Your task to perform on an android device: I am looking for sports shoes for yoga, so search “Black sports shoes for women" on the Flipkart app.
Image 0: 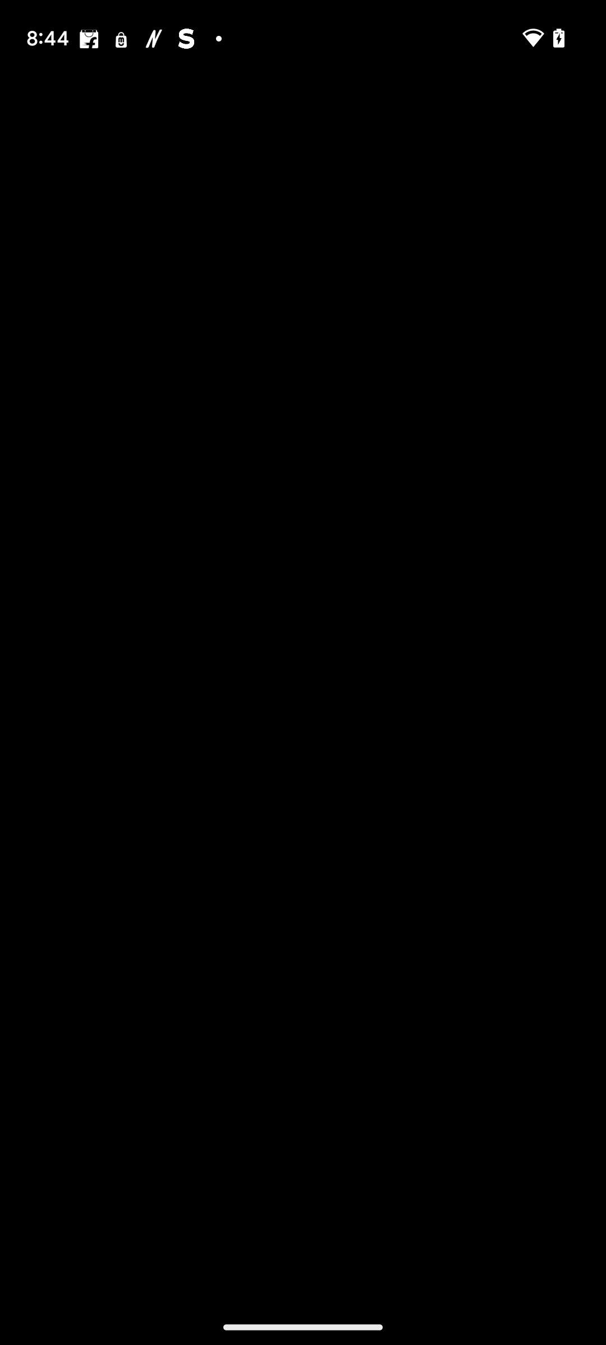
Open the Flipkart app.
Step 0: open app "Flipkart"
Image 1: 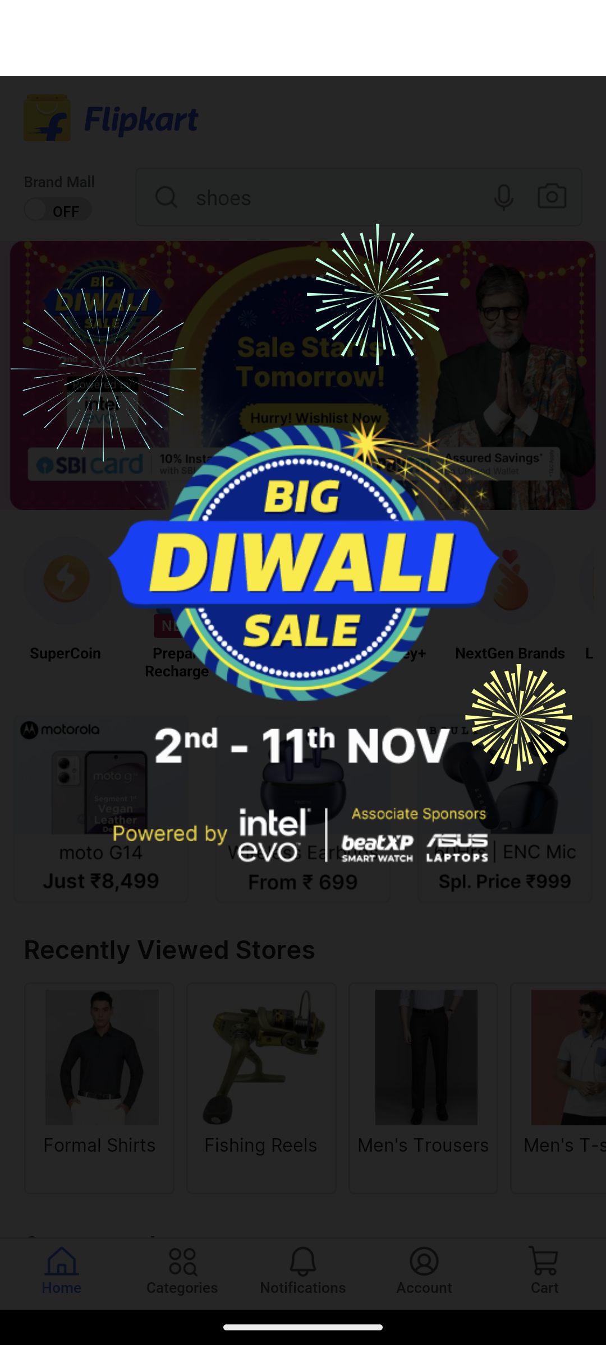
Open the Flipkart app.
Step 1: wait
Image 2: 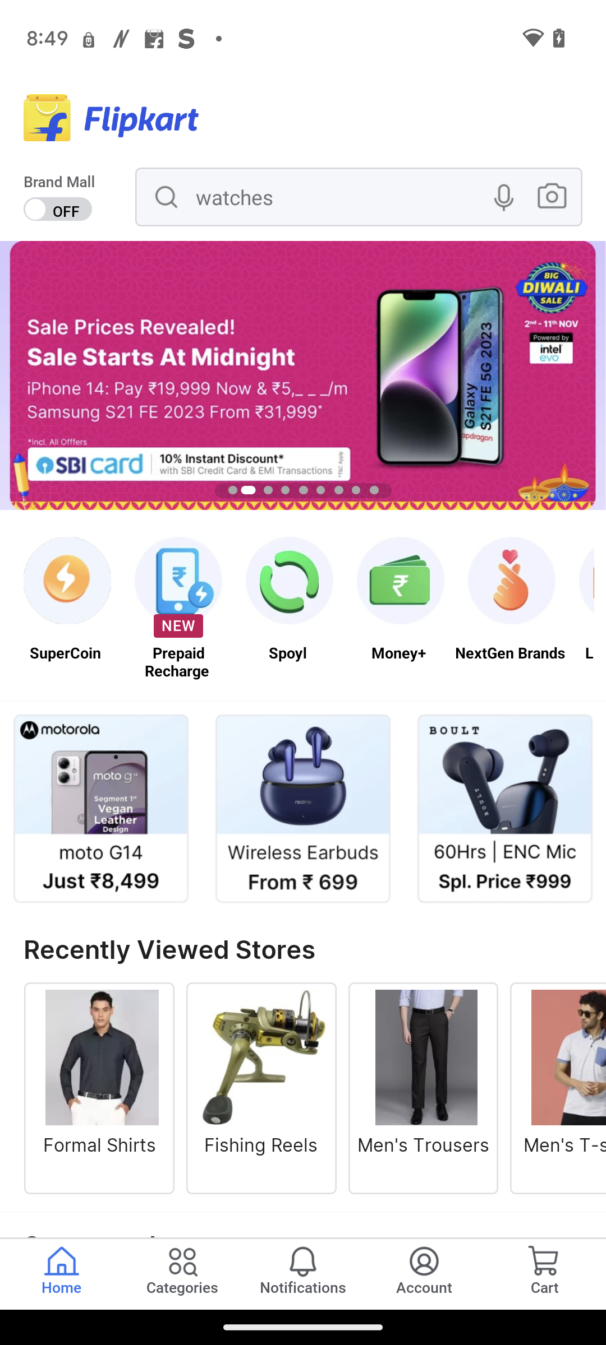
Click on the search box.
Step 2: click (341, 207)
Image 3: 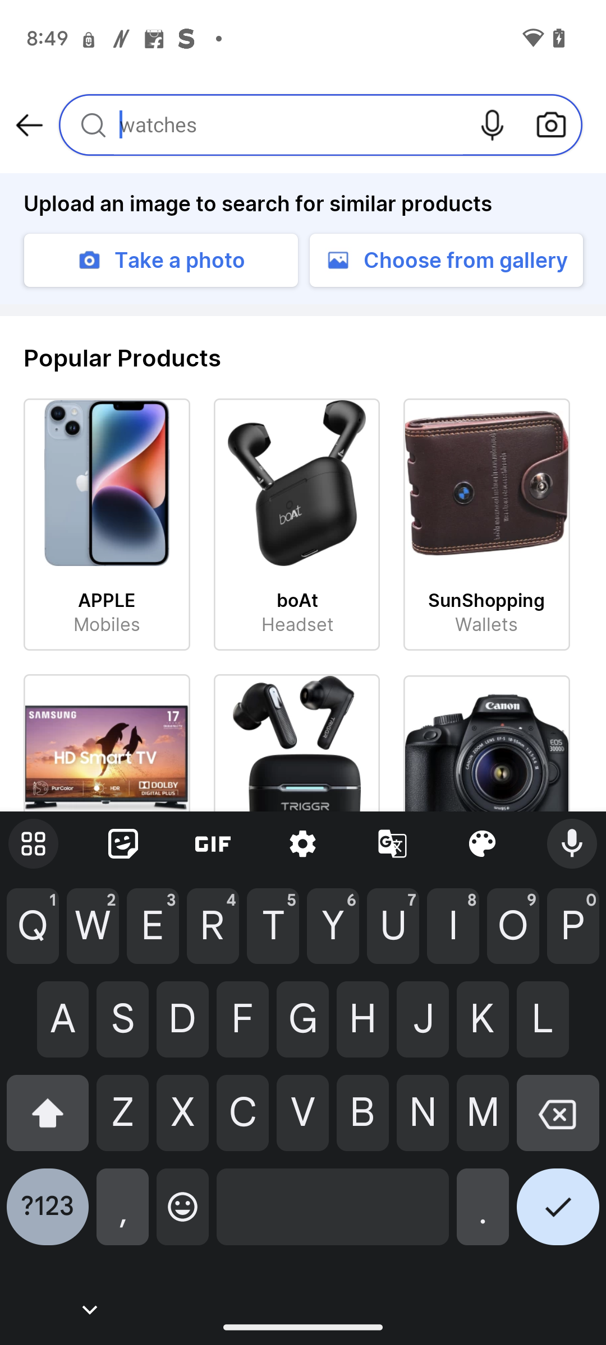
Type Black sports shoes for women in the search box.
Step 3: type "Black sports shoes for women "
Image 4: 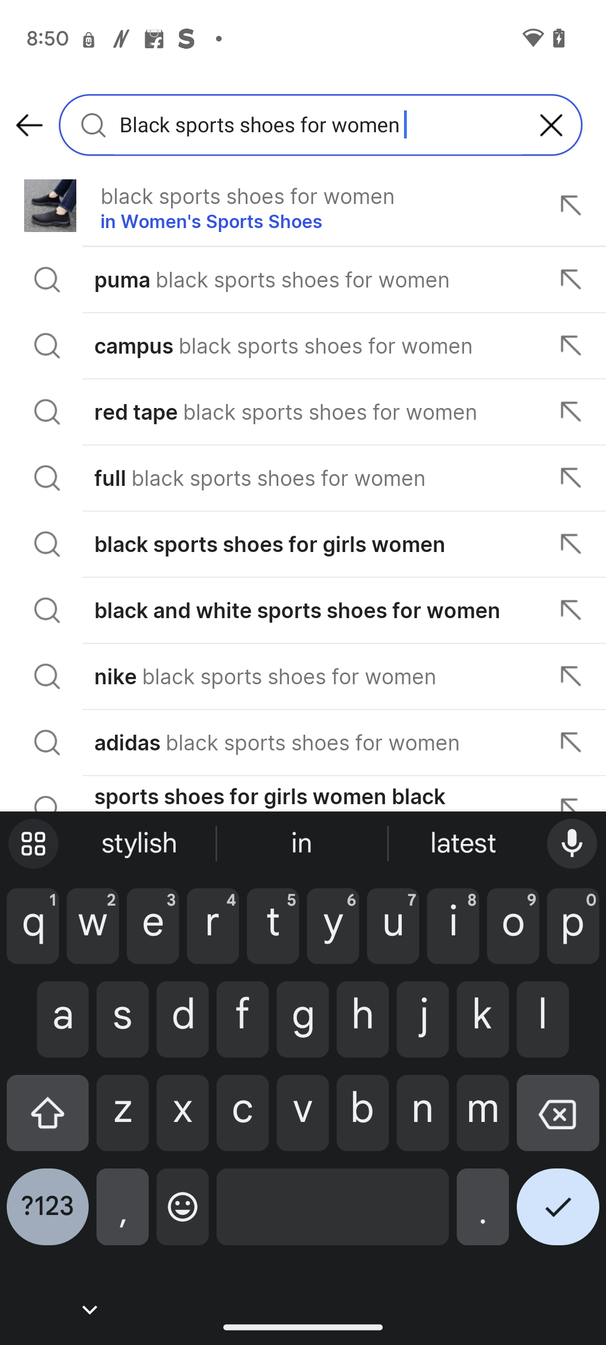
Click on the Right click icon at the bottom right corner of the keyboard.
Step 4: click (558, 1216)